Your task to perform on an android device: I want to encourage my friend too. Share my progress to friend Rick Weinstein to his mail id : rick.weinstein@dayrep.com 
Image 0: 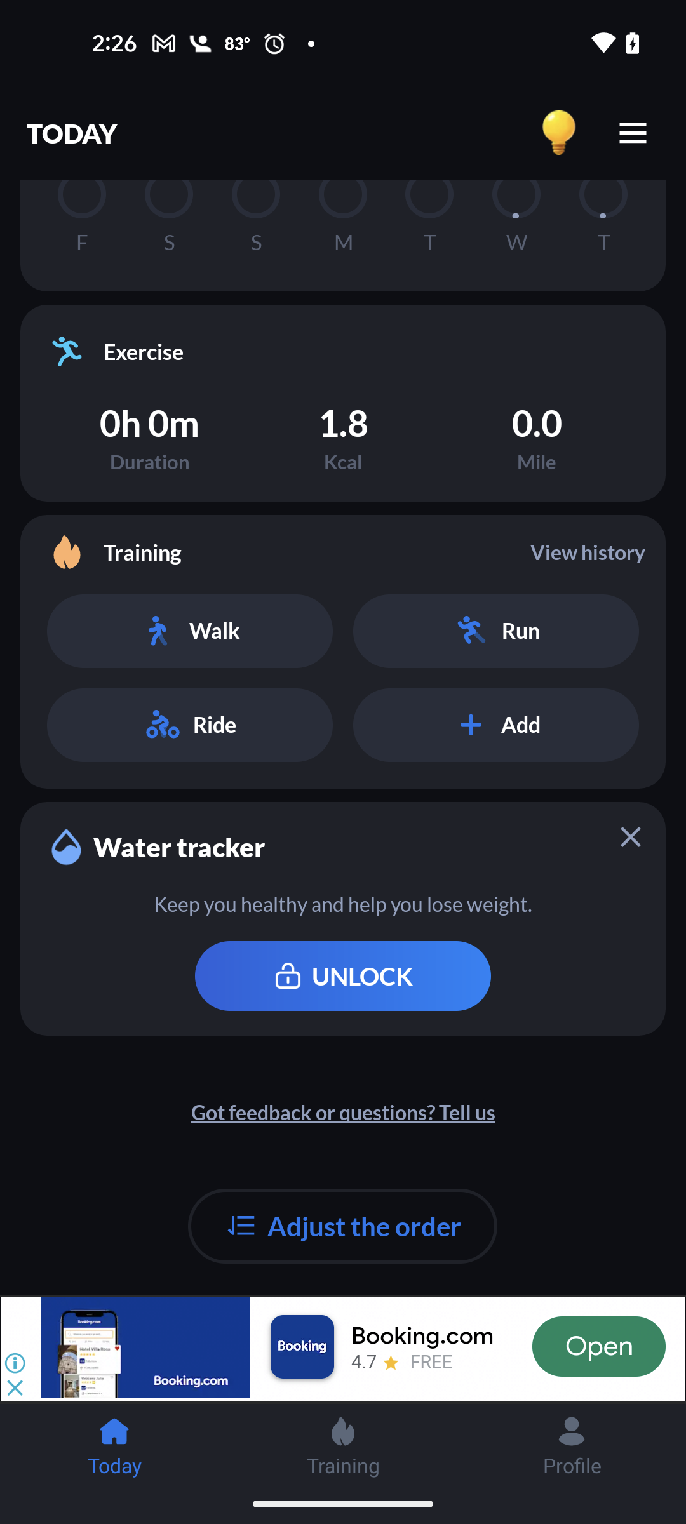
Click on the View History
Step 0: click (588, 552)
Image 1: 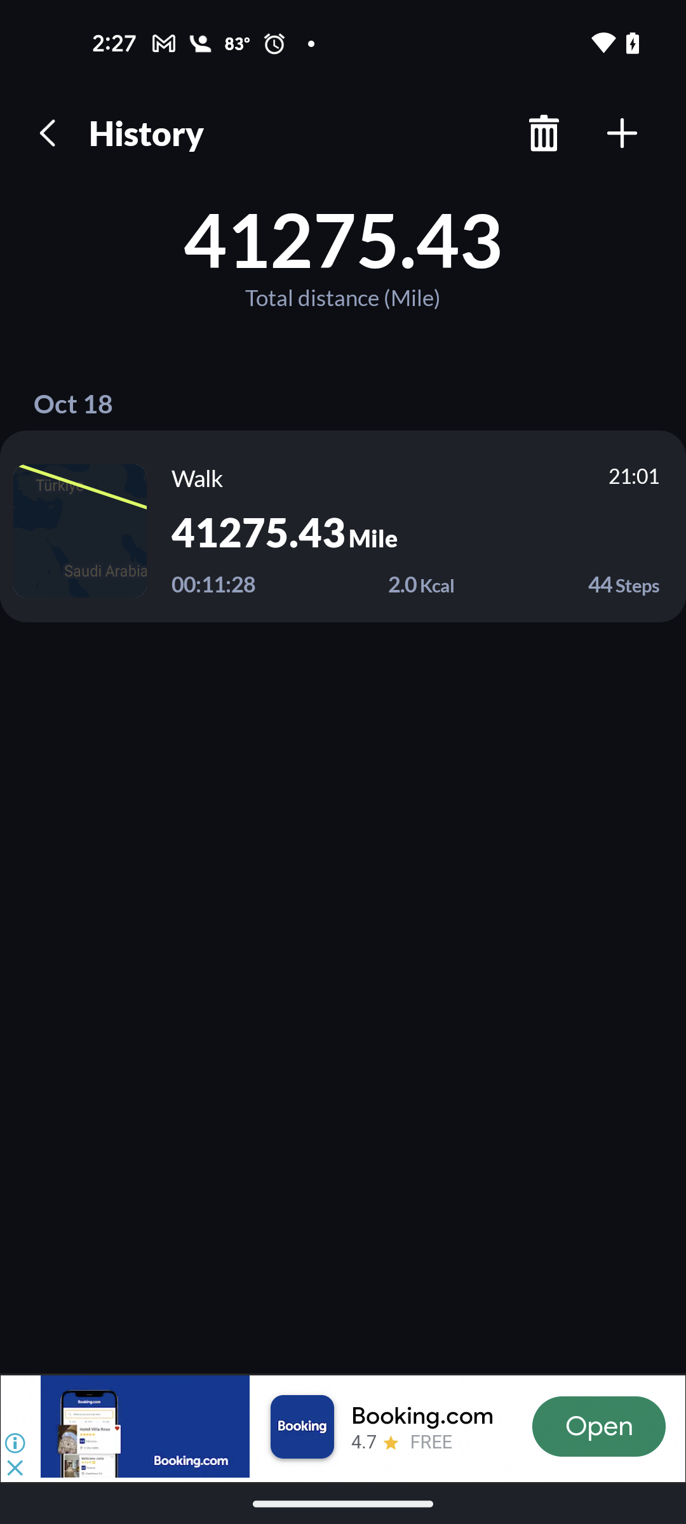
Click on the recent done activity
Step 1: click (259, 531)
Image 2: 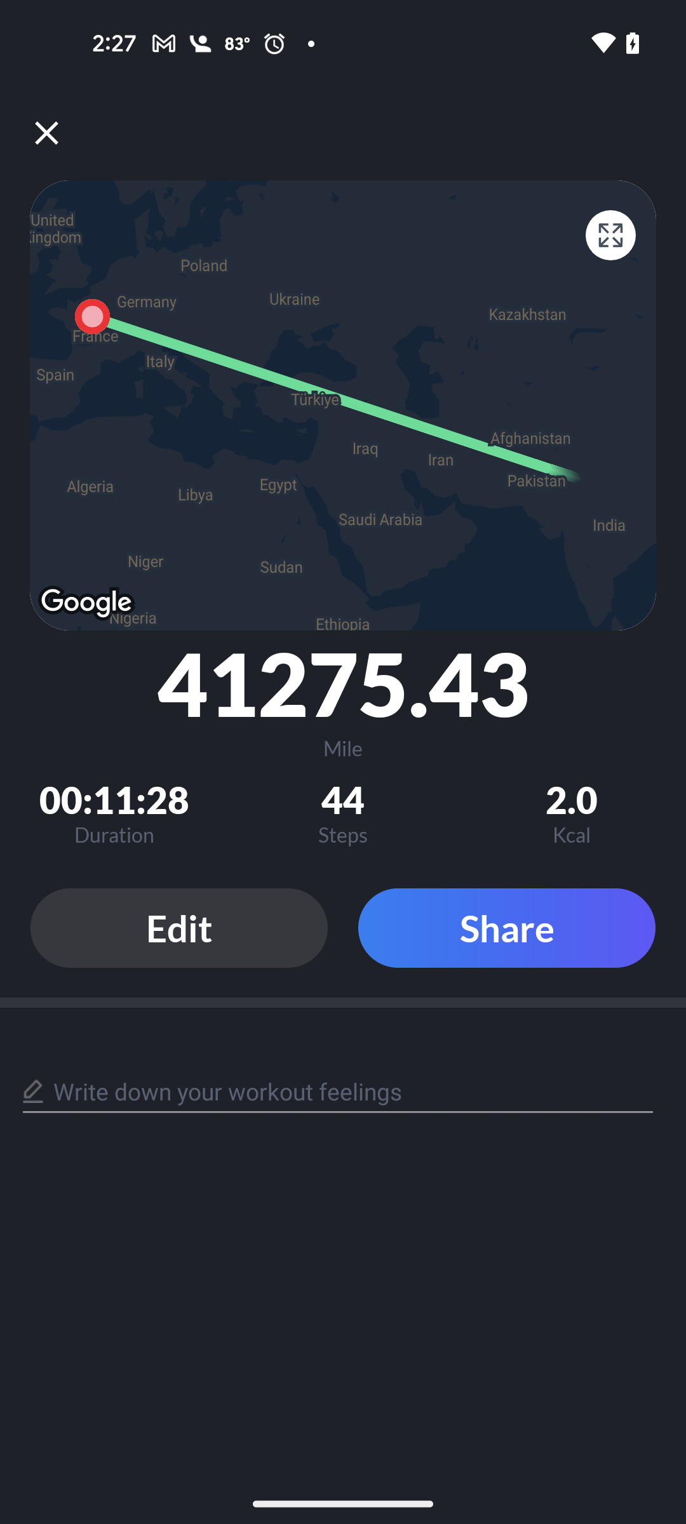
Click on the Share button
Step 2: click (507, 928)
Image 4: 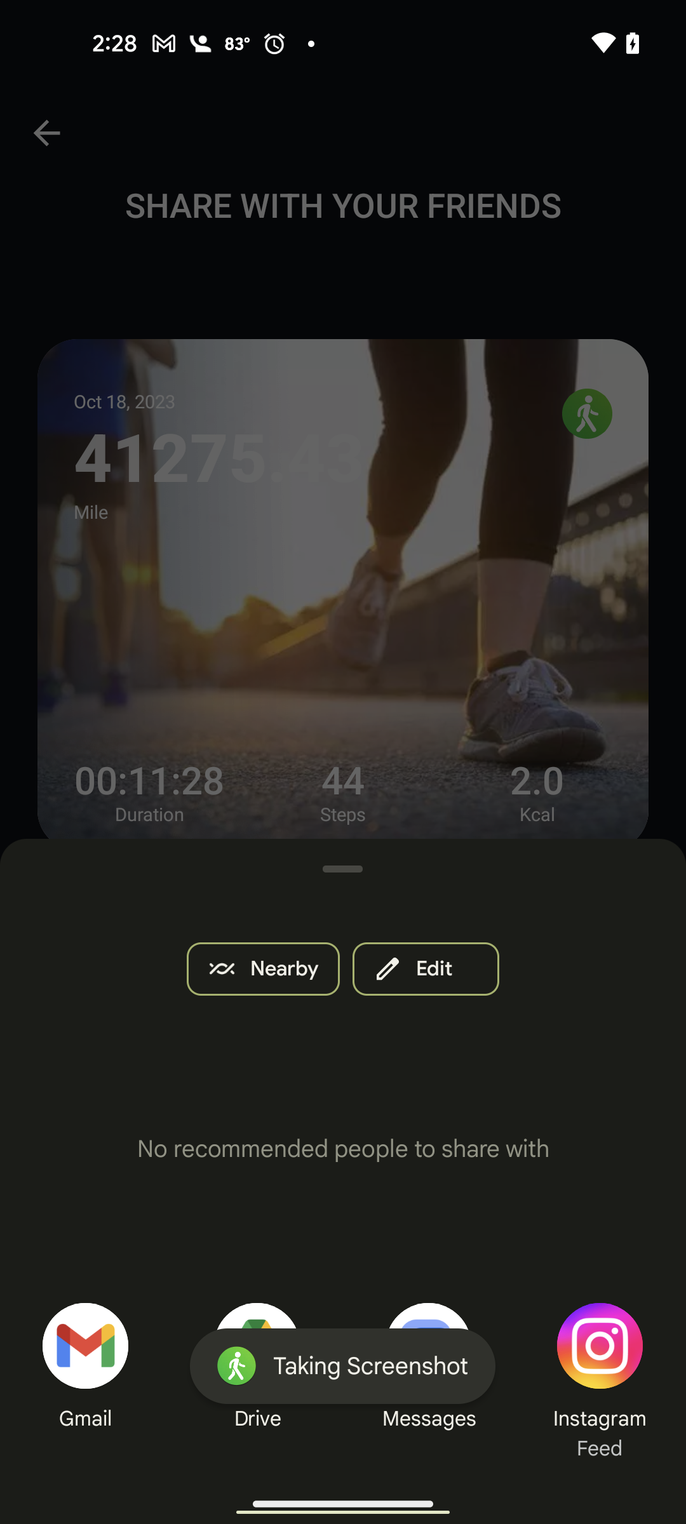
Click on the Gmail at the bottom left of the screen
Step 4: click (84, 1346)
Image 5: 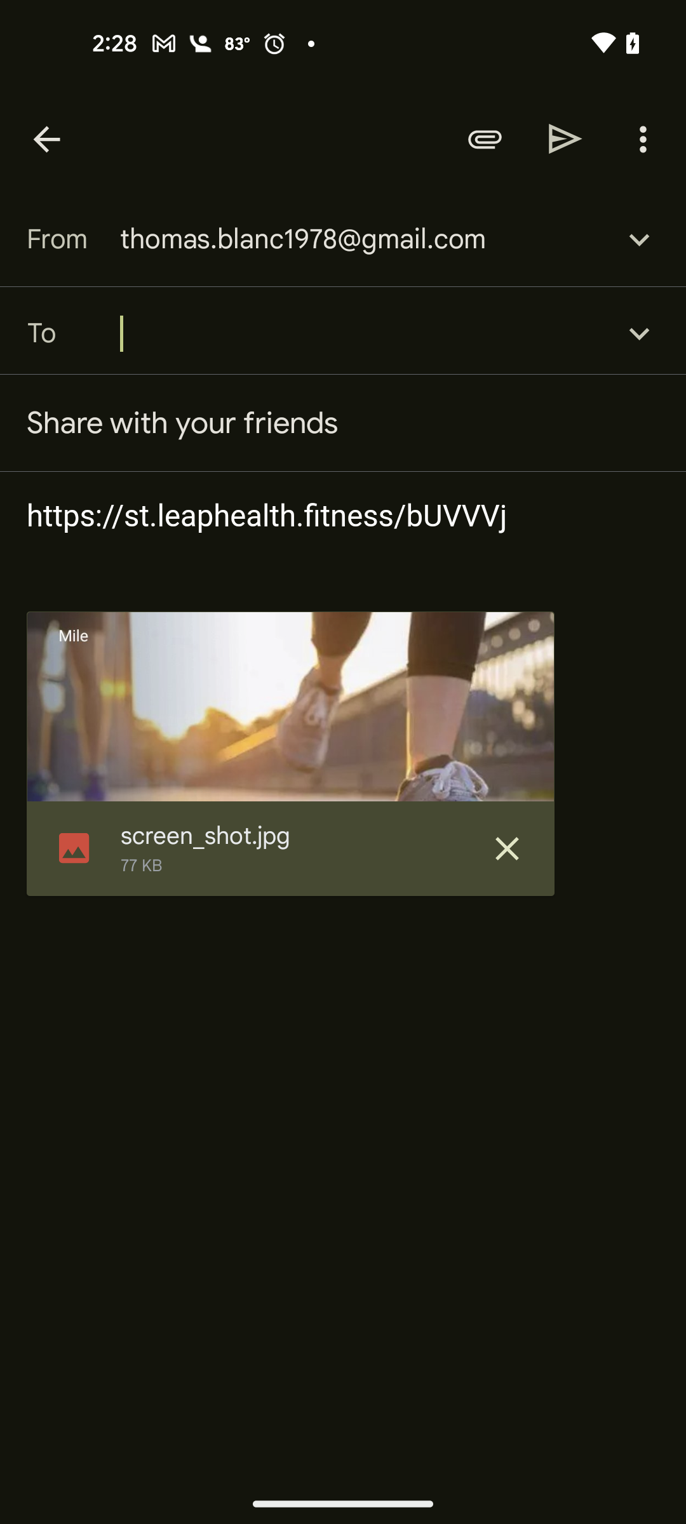
Type rick.weinstein@dayrep.com
Step 5: type "rick.weinstein@dayrep.com"
Image 6: 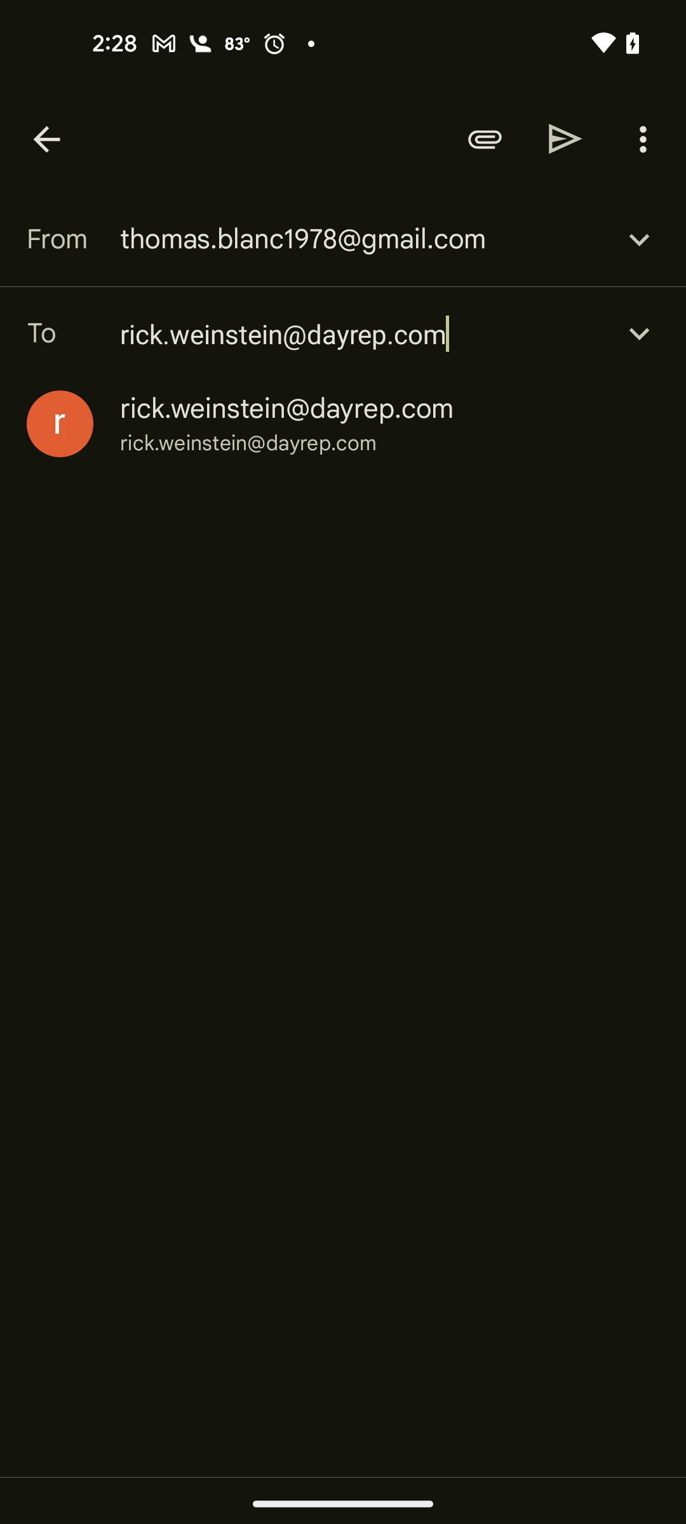
Click on the suggested mail id
Step 6: click (286, 408)
Image 7: 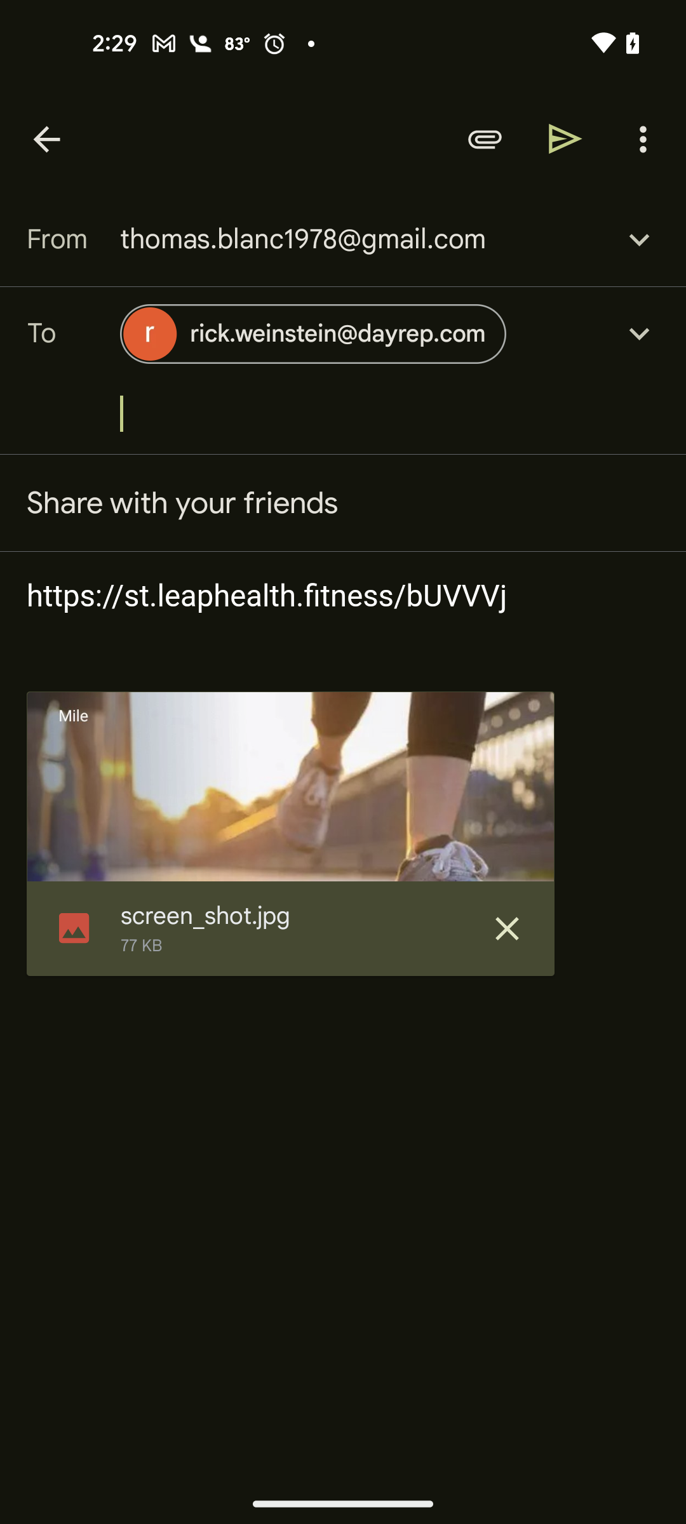
Click on the send button at the top right of the screen
Step 7: click (565, 138)